Your task to perform on an android device: Open the Artsy app, search for the Atlantic World Art Fair 2023 in the search bar and tap on the search button to view the painting. 
Image 0: 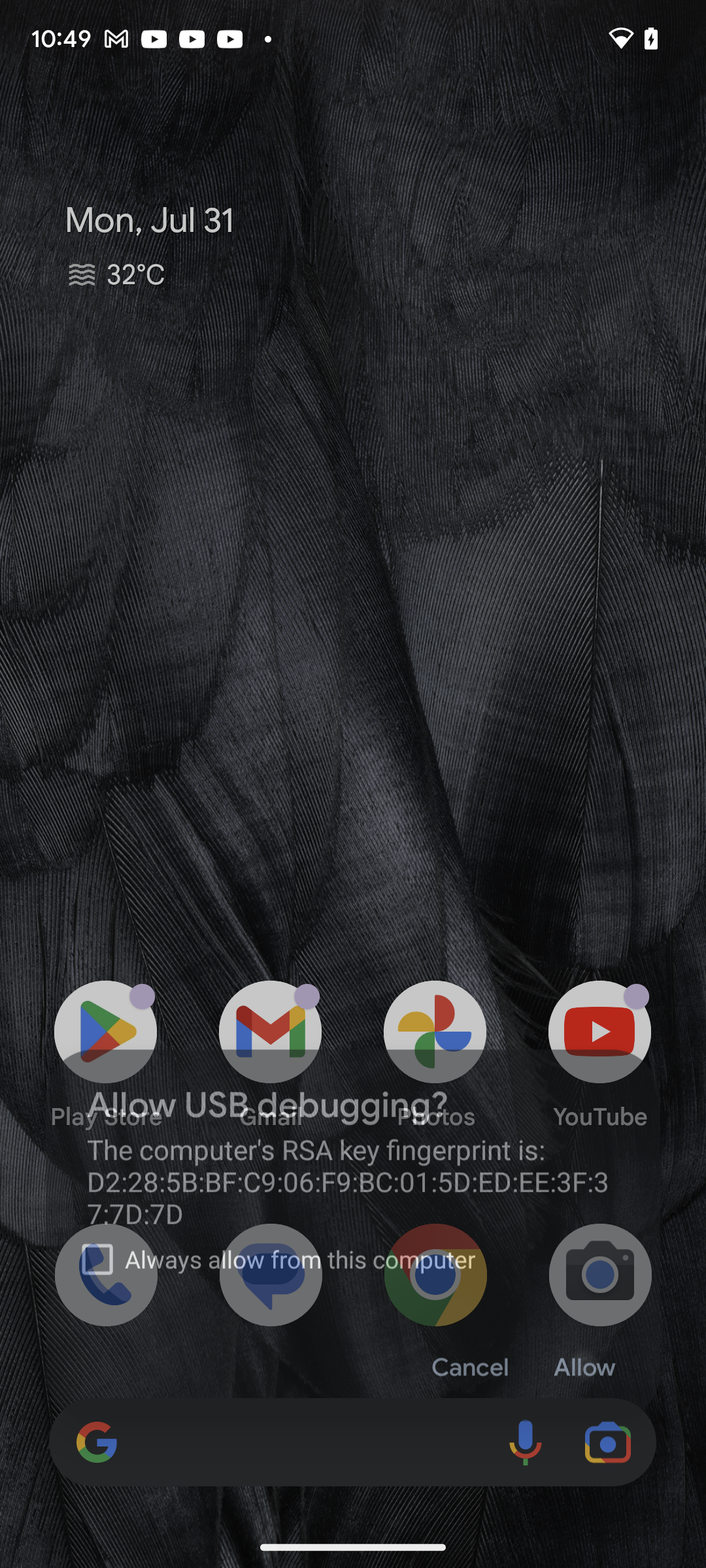
Open the Artsy app
Step 0: open app "Artsy"
Image 1: 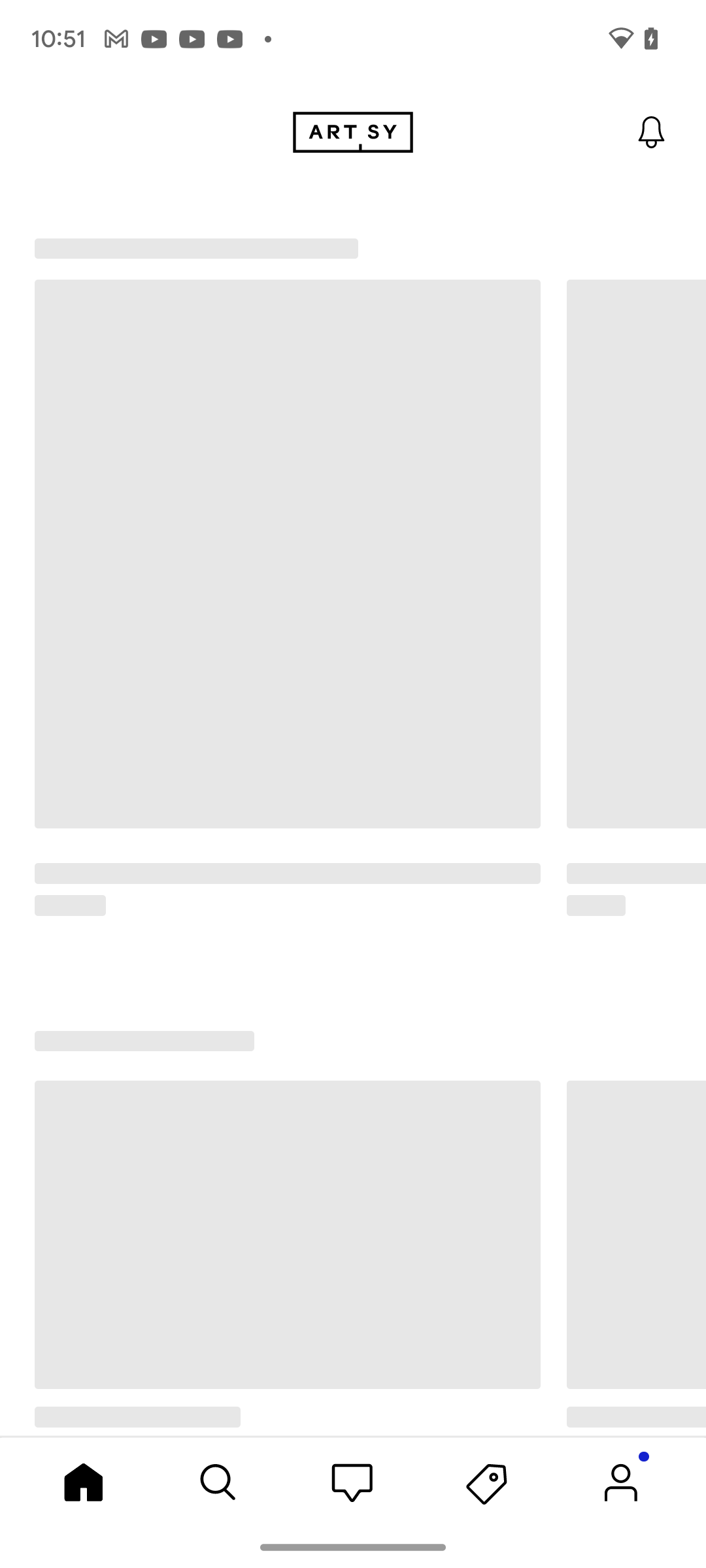
Open the Artsy app
Step 1: wait
Image 2: 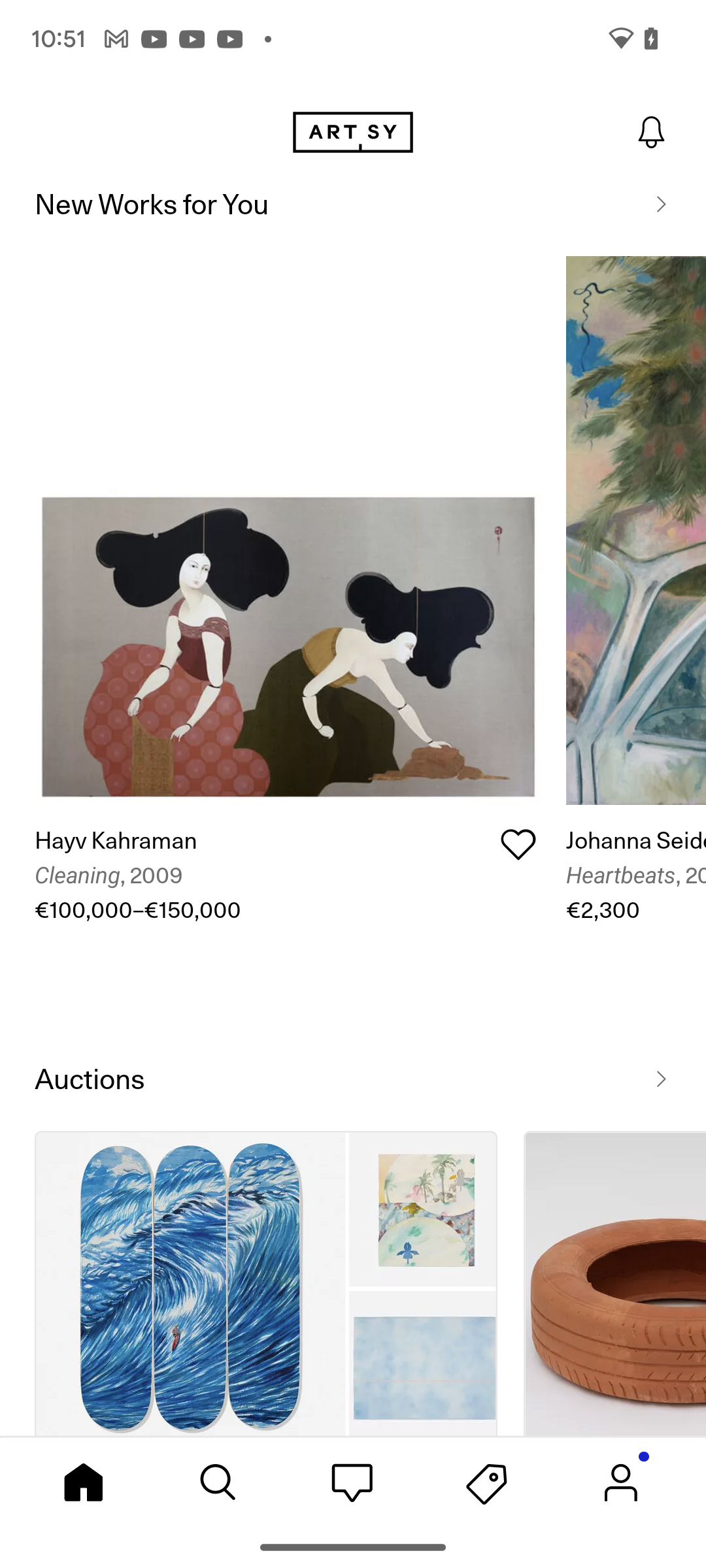
Click on the Search Icon at the bottom of the screen 
Step 2: click (218, 1482)
Image 3: 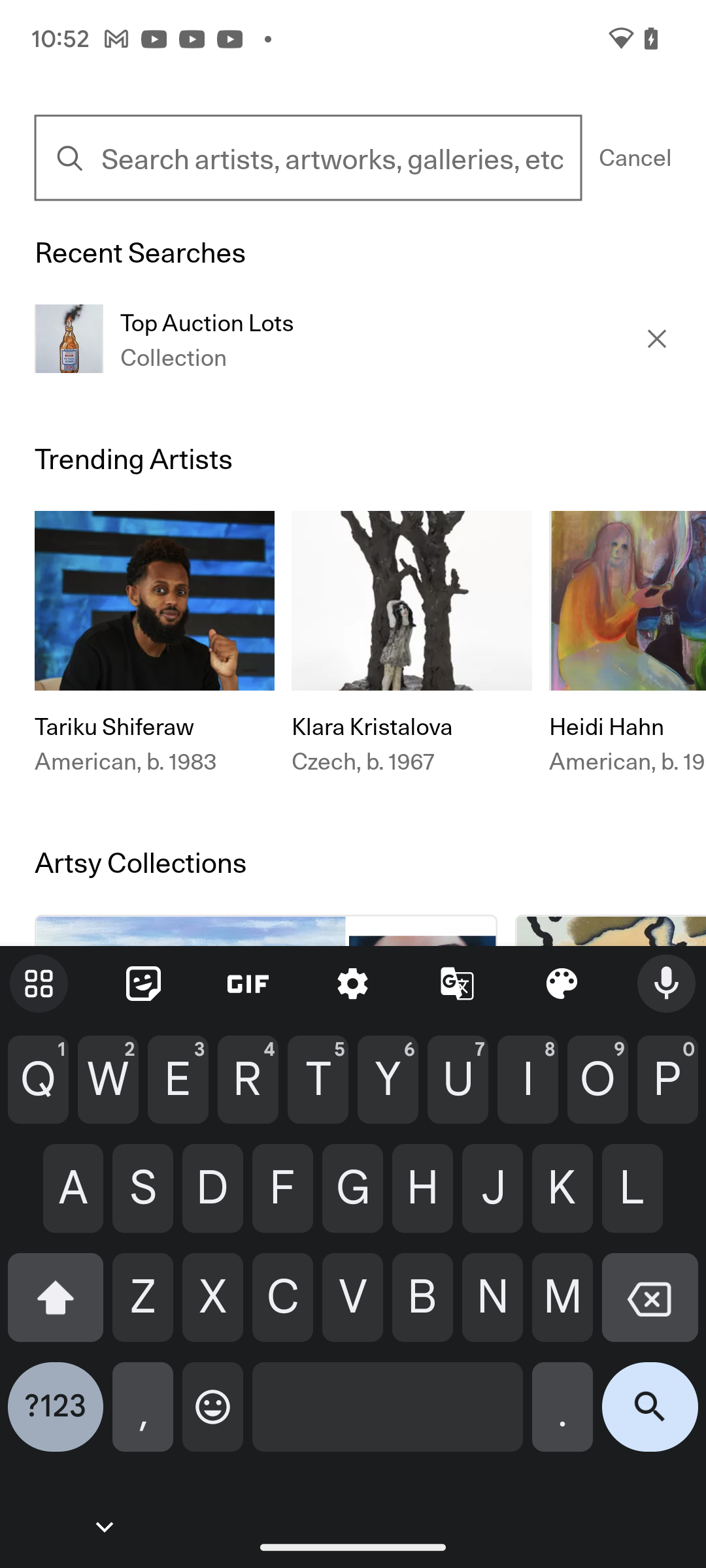
Click on the Search Bar to search the Atlantic World Art Fair 2023
Step 3: click (331, 158)
Image 4: 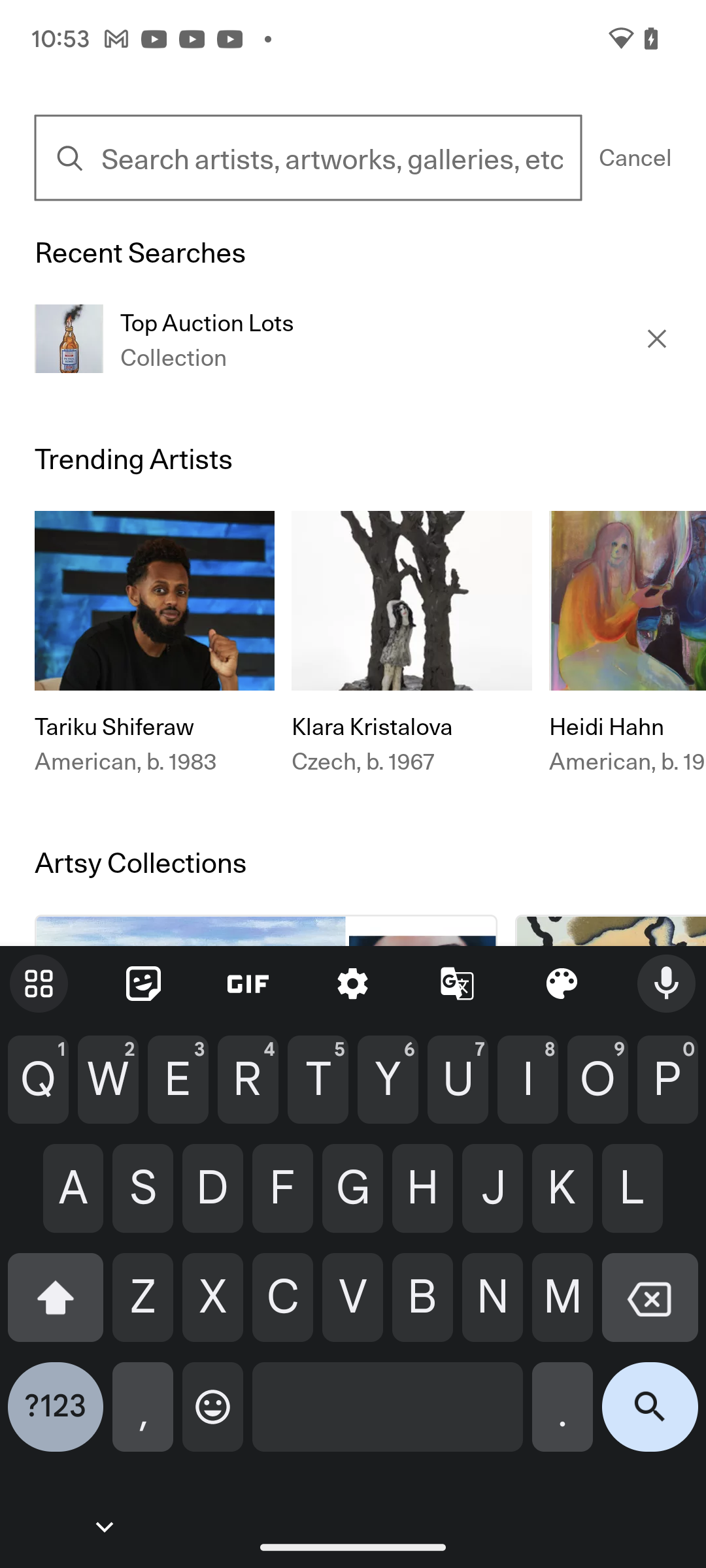
Search for the Atlantic World Art Fair 2023
Step 4: type "Atlantic World Art Fair 2023"
Image 5: 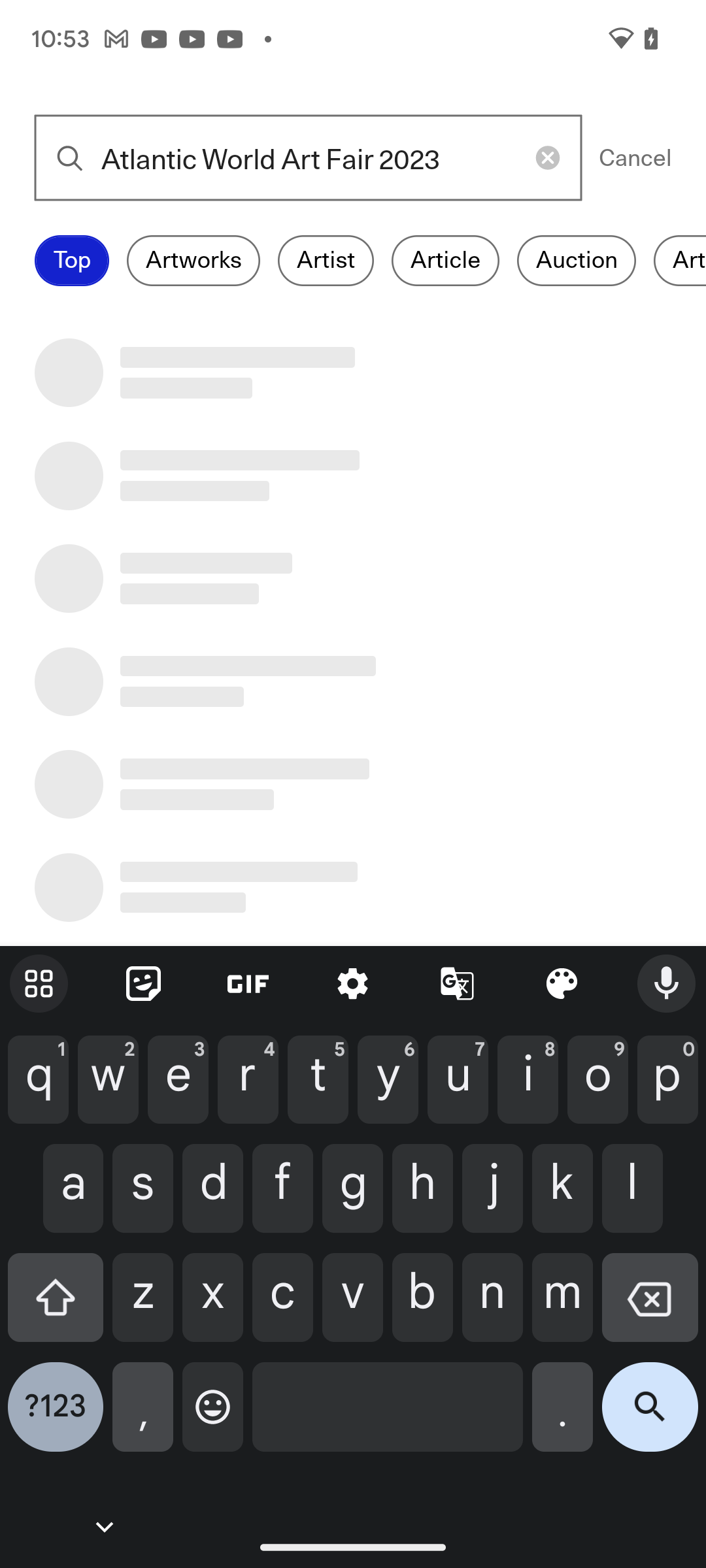
Search for the Atlantic World Art Fair 2023
Step 5: wait
Image 6: 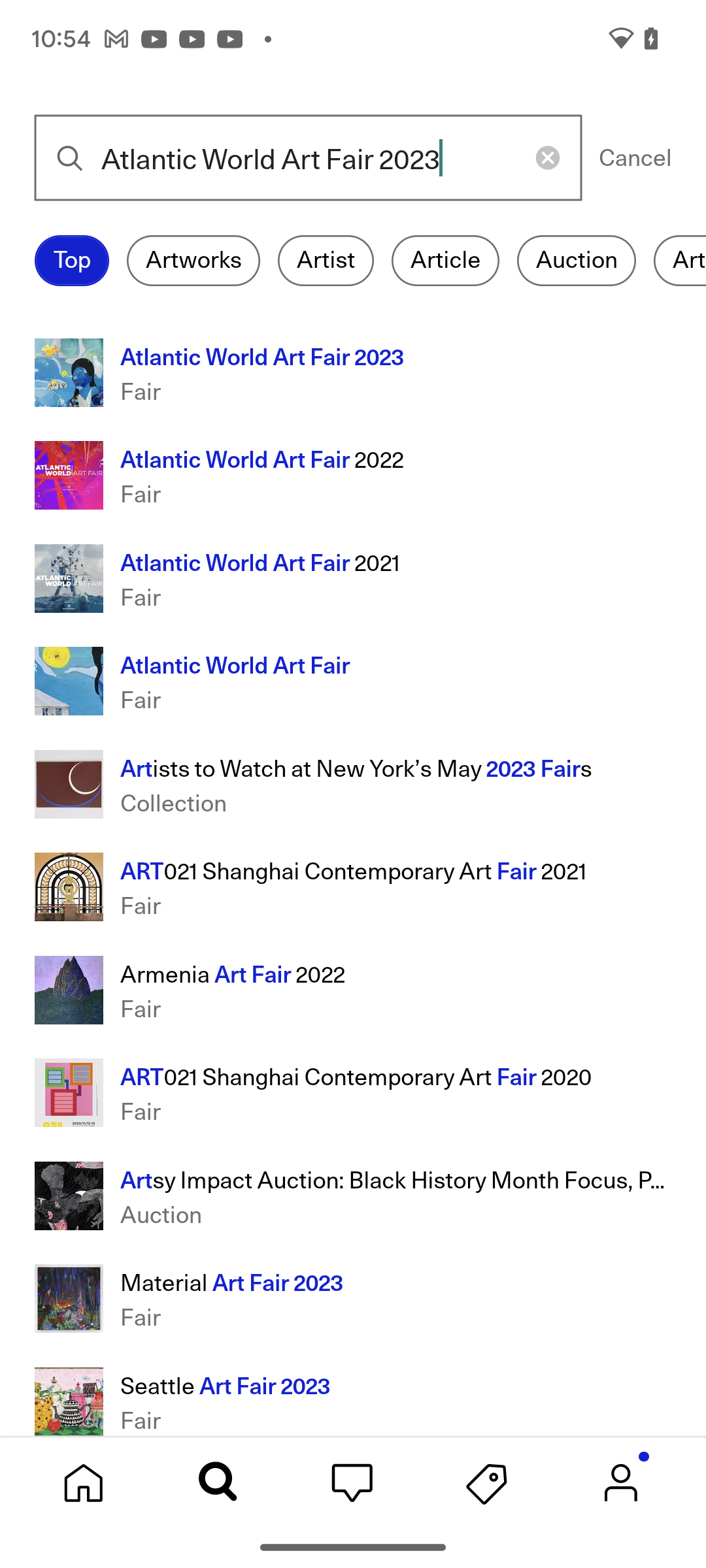
Select the first suggestive result on the screen 
Step 6: click (395, 355)
Image 7: 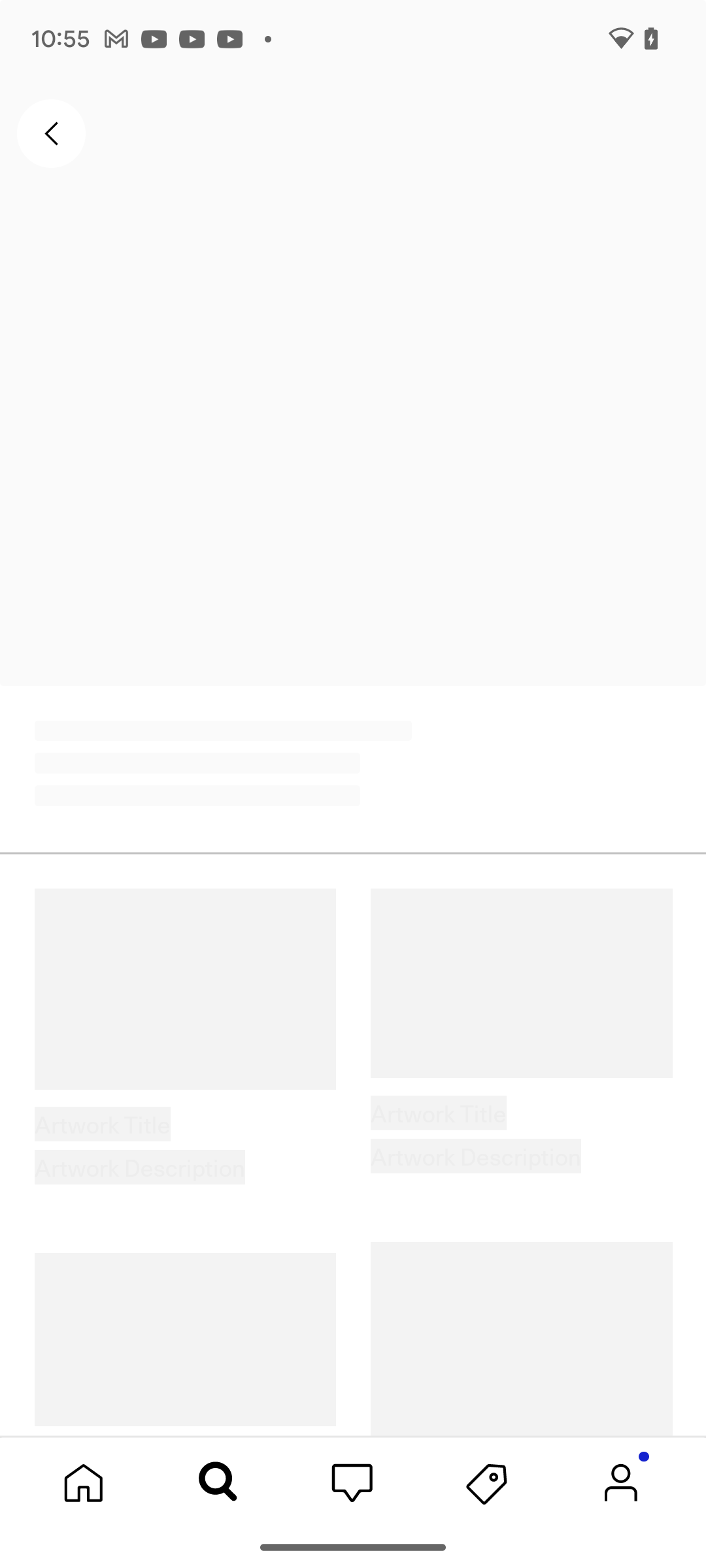
Select the first suggestive result on the screen 
Step 7: wait